Your task to perform on an android device: Start the stopwatch in the clock app
Image 0: 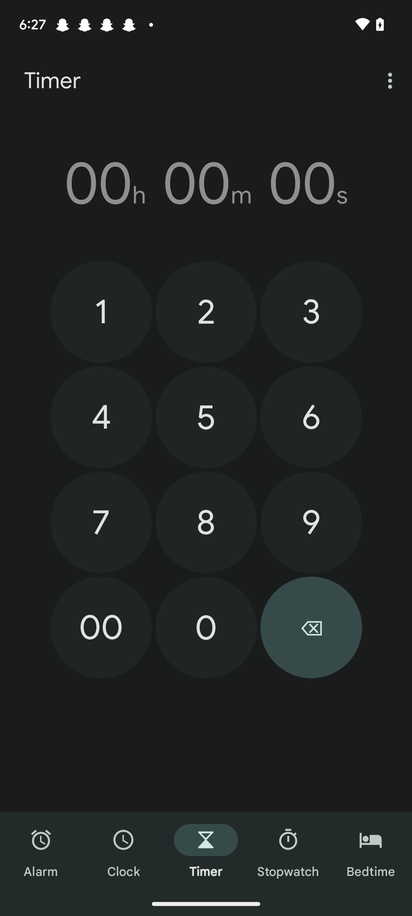
Click on the stopwatch tab at the bottom of the screen
Step 0: click (288, 852)